Your task to perform on an android device: The alarm that I created is wrong. I want to change my alarm time.
Image 0: 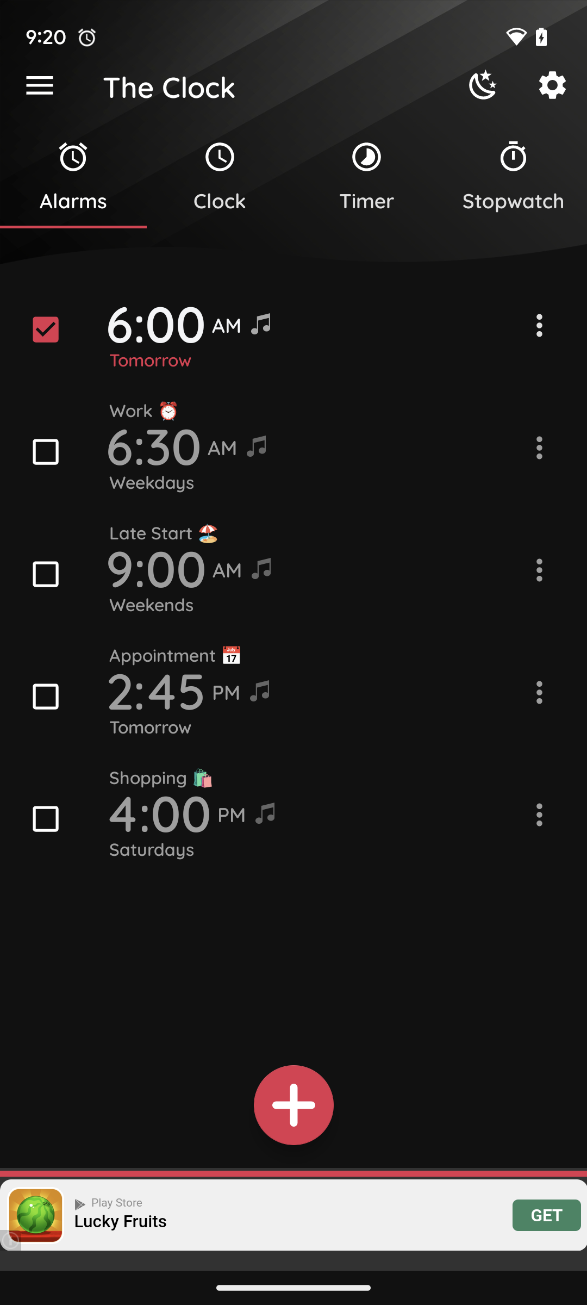
Tap on the three dots to present the side of the 6:00 a.m. alarm.
Step 0: click (534, 325)
Image 1: 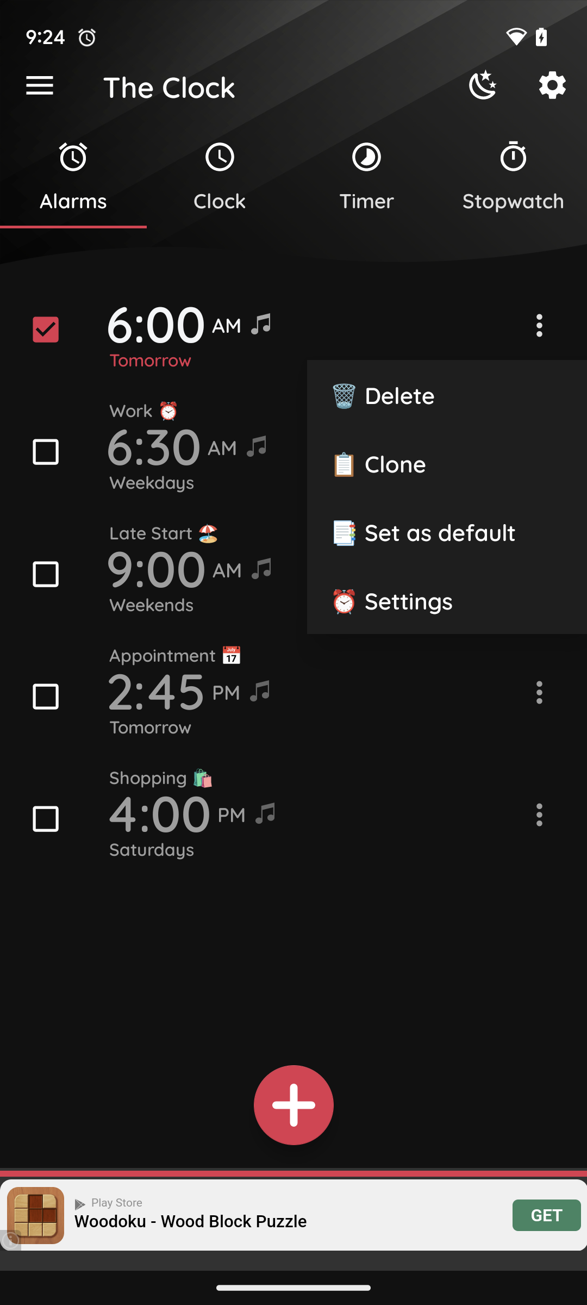
Tap on the three dots to present the side of the 6:00 a.m. alarm.
Step 1: wait
Image 2: 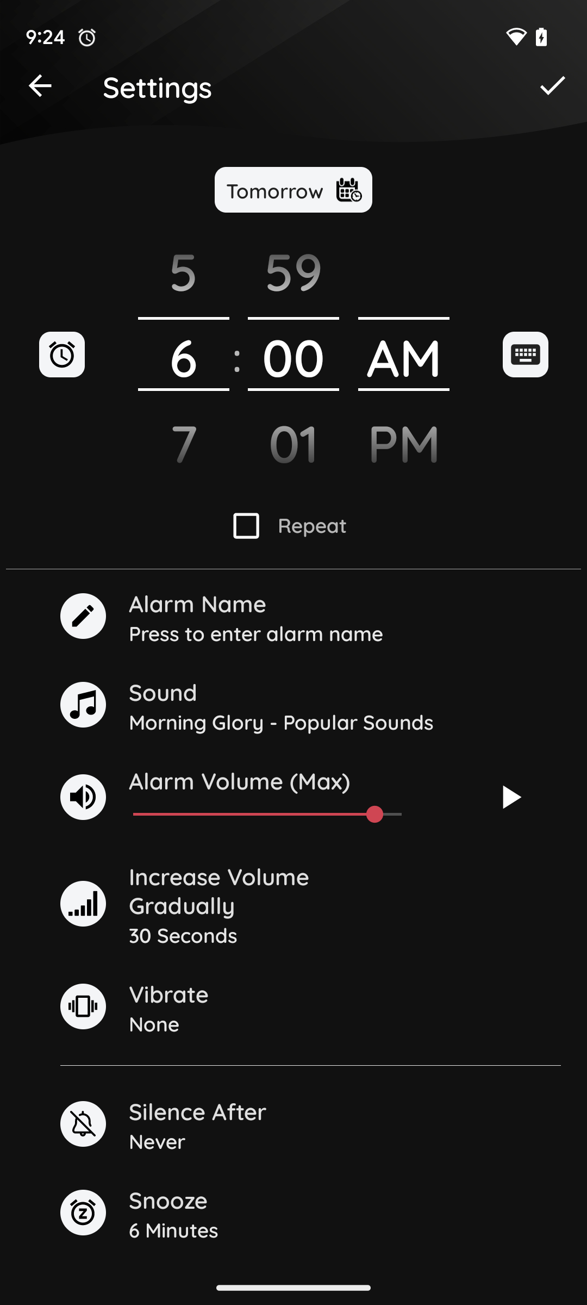
Tap on the three dots to present the side of the 6:00 a.m. alarm.
Step 2: wait
Image 3: 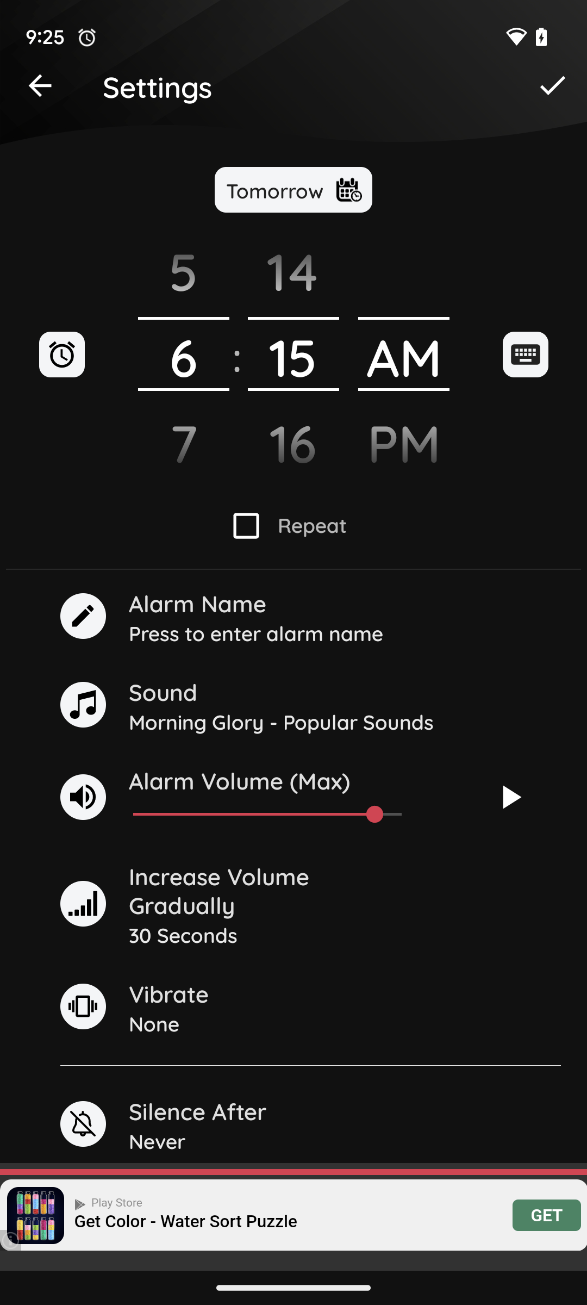
Tap on the tickmark present at the top of the screen.
Step 3: click (552, 85)